Your task to perform on an android device: I want to open the Just Mercy book.
Image 0: 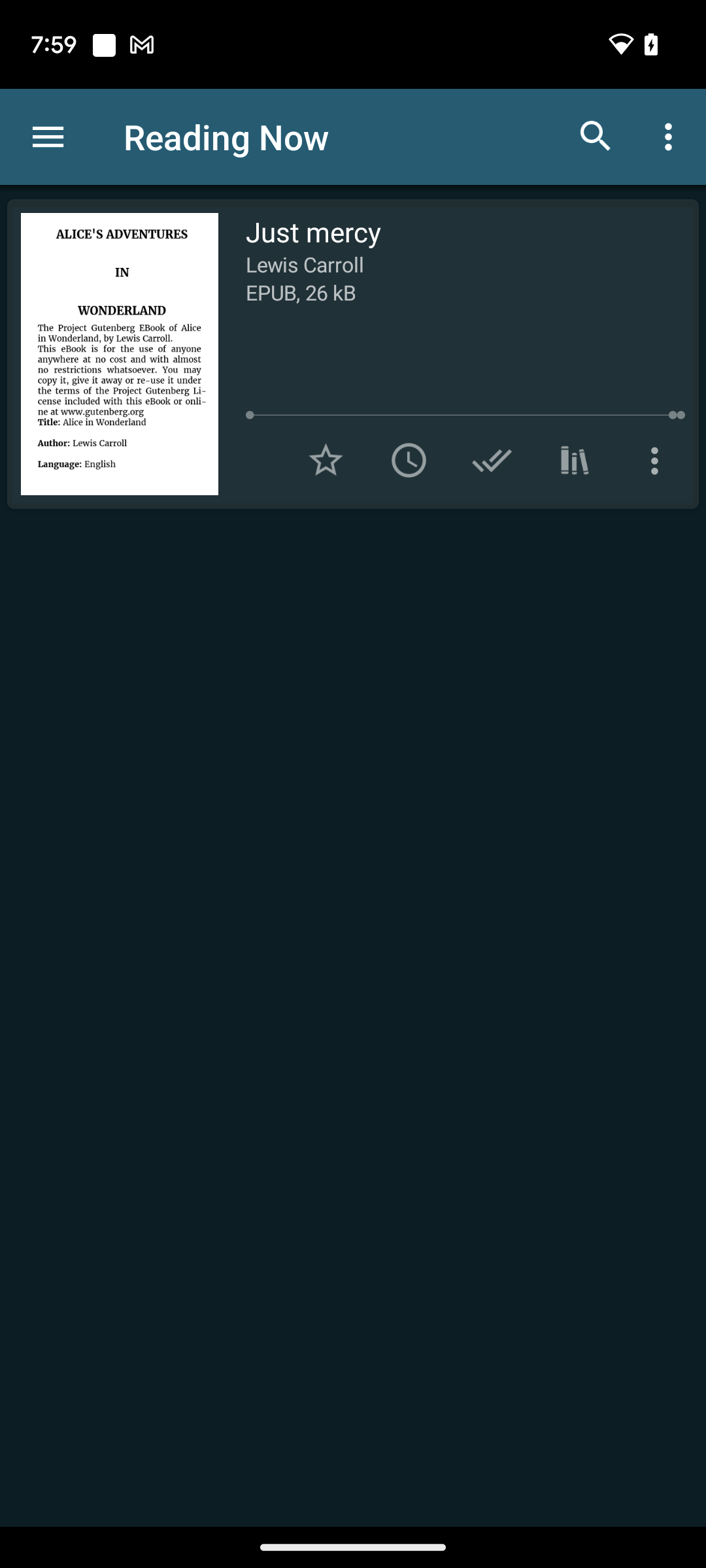
Click on the Just mercy on the screen.
Step 0: click (313, 231)